Your task to perform on an android device: View the photo of Riviera Maya in the gallery app. Riviera Maya is a stretch of Caribbean coastline on Mexico’s northeastern Yucatán Peninsula. It's known for its numerous all-inclusive resorts, such as those in the town of Playa del Carmen, and its long beaches.
Image 0: 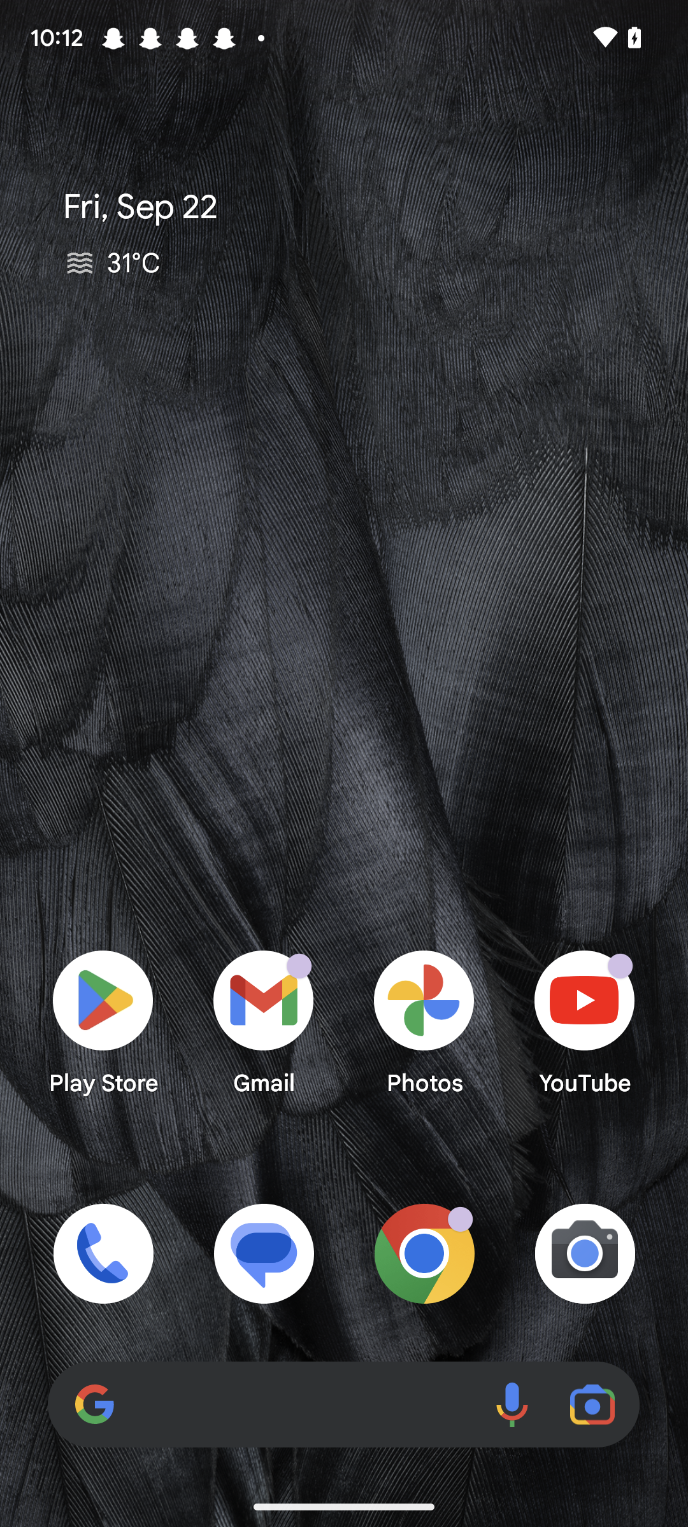
Open the gallery
Step 0: open app "Photos"
Image 1: 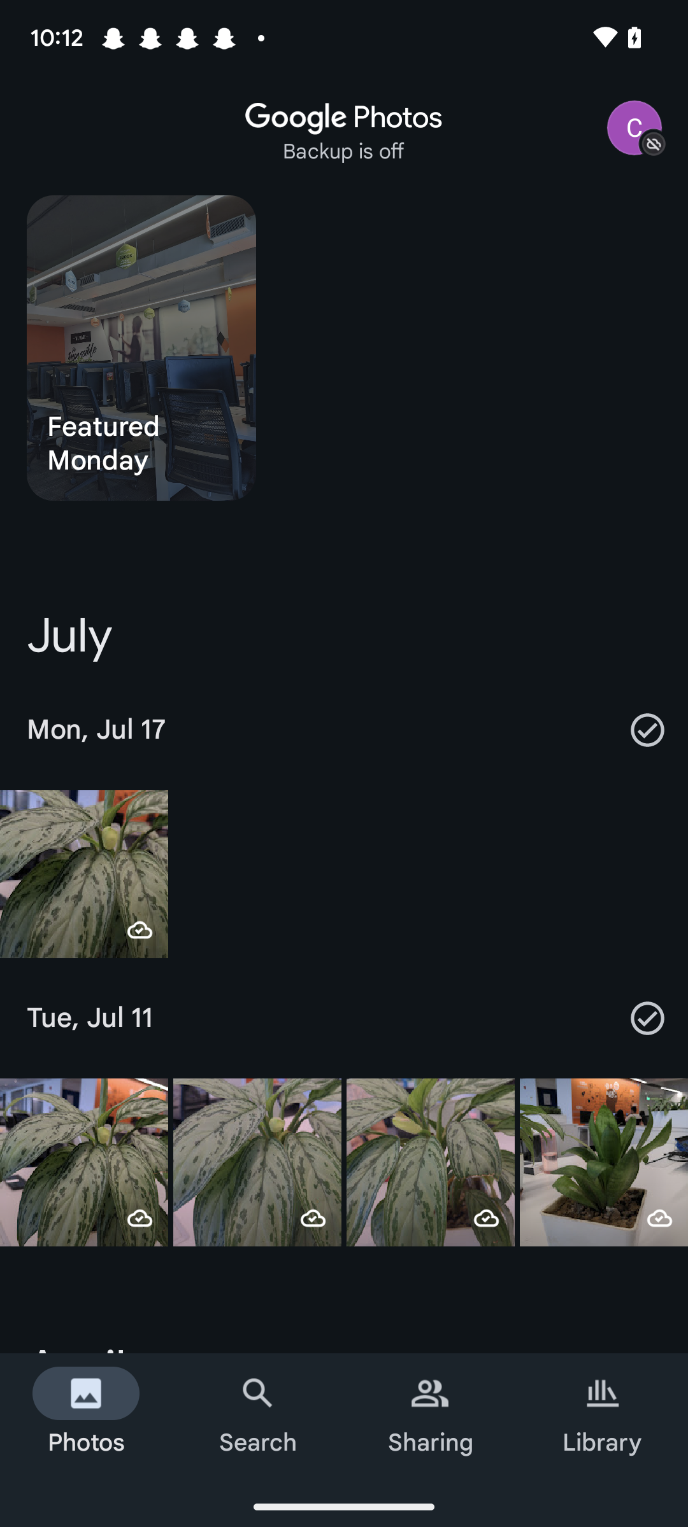
Click on the Library at the bottom right corner of the screen.
Step 1: click (602, 1420)
Image 2: 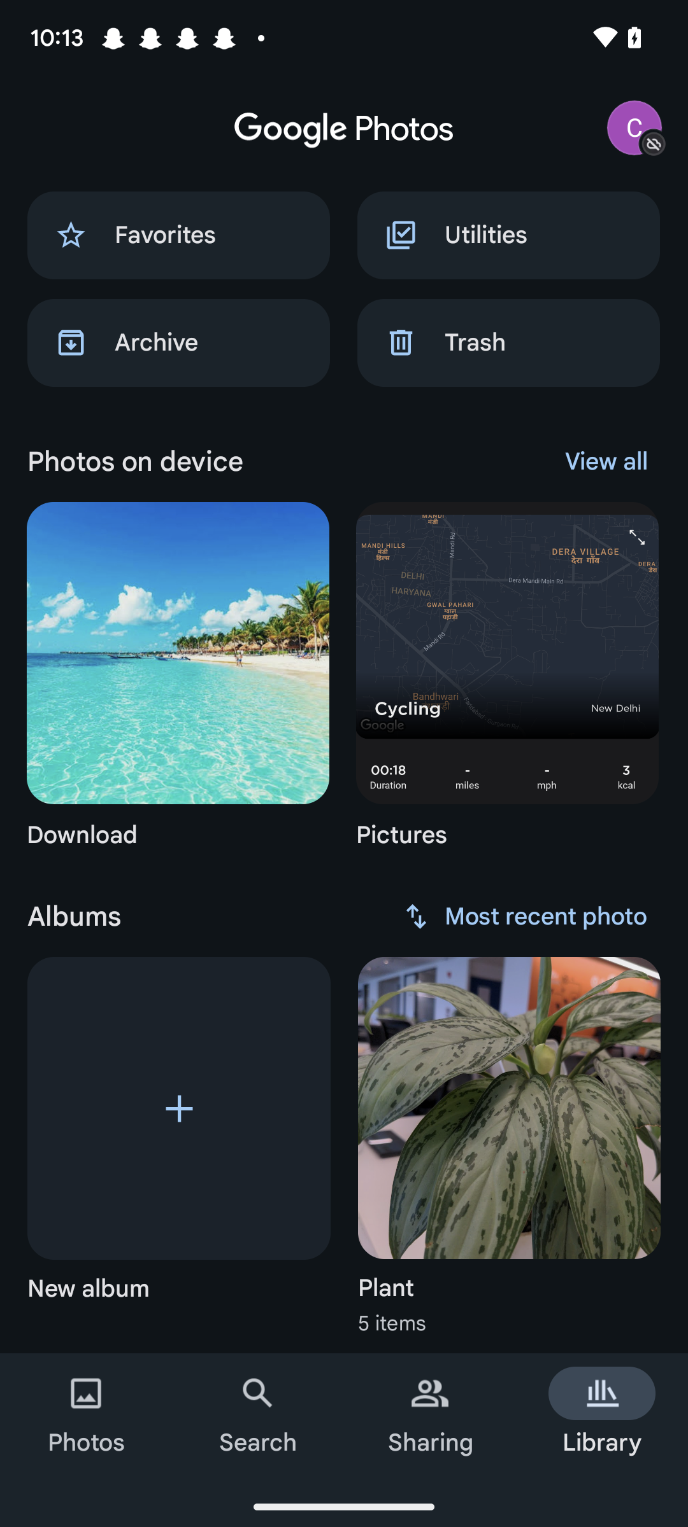
Click on Download on the left side of the screen.
Step 2: click (219, 678)
Image 3: 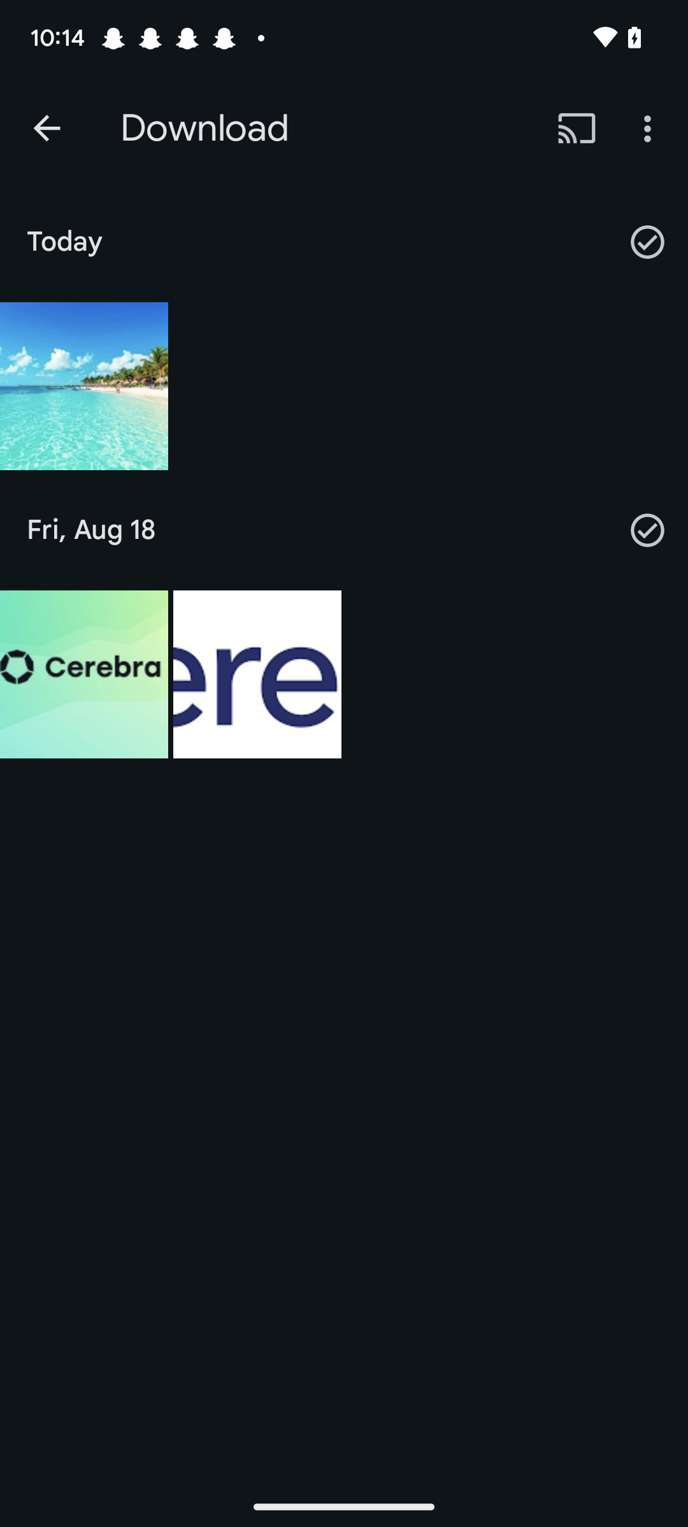
Click on the image in Today section.
Step 3: click (84, 386)